Your task to perform on an android device: I love this Le Voltaire restaurant. They never disappoint me for food. I want to refer this restaurant to my friend Rick Weinstein to his mail id rick.weinstein@dayrep.com in TheFork app
Image 0: 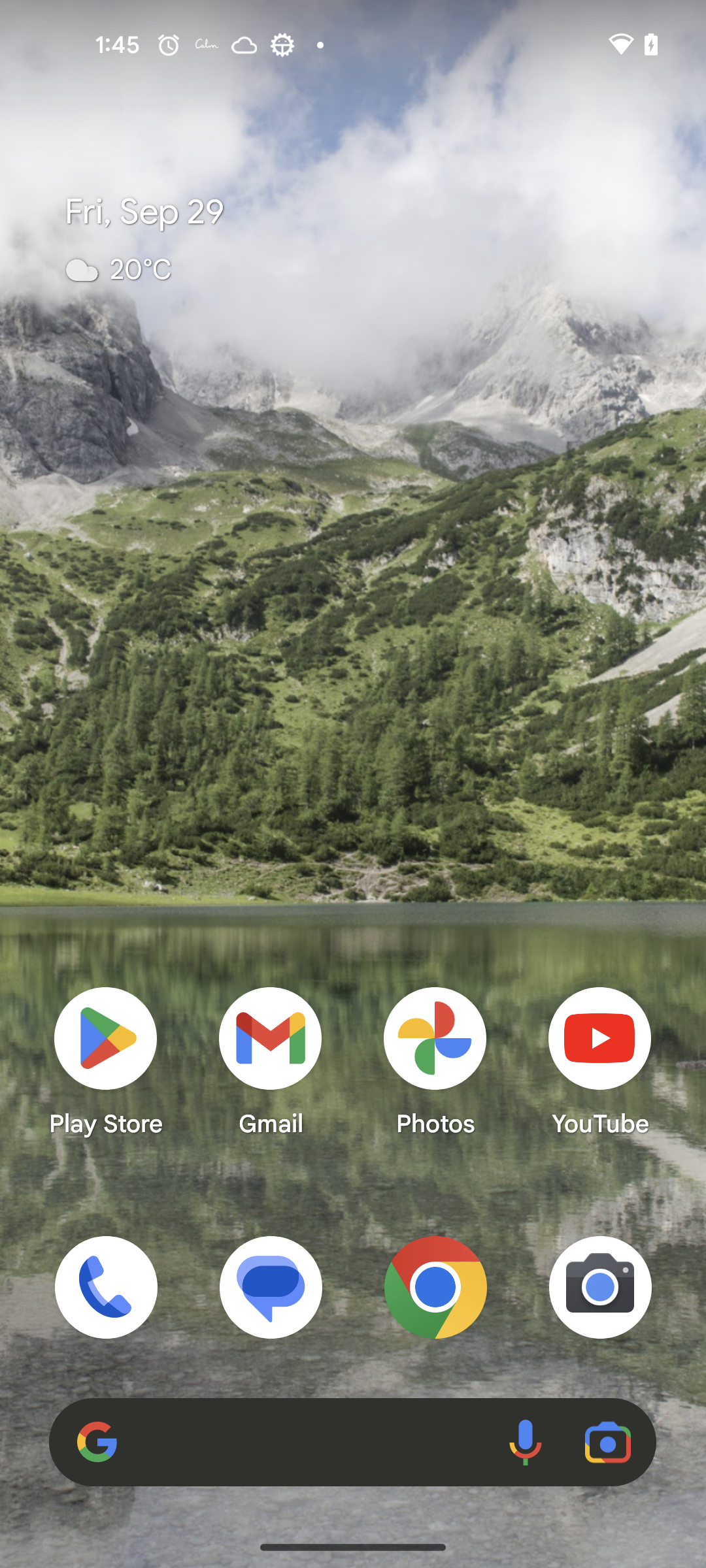
Open TheFork app
Step 0: open app "TheFork"
Image 1: 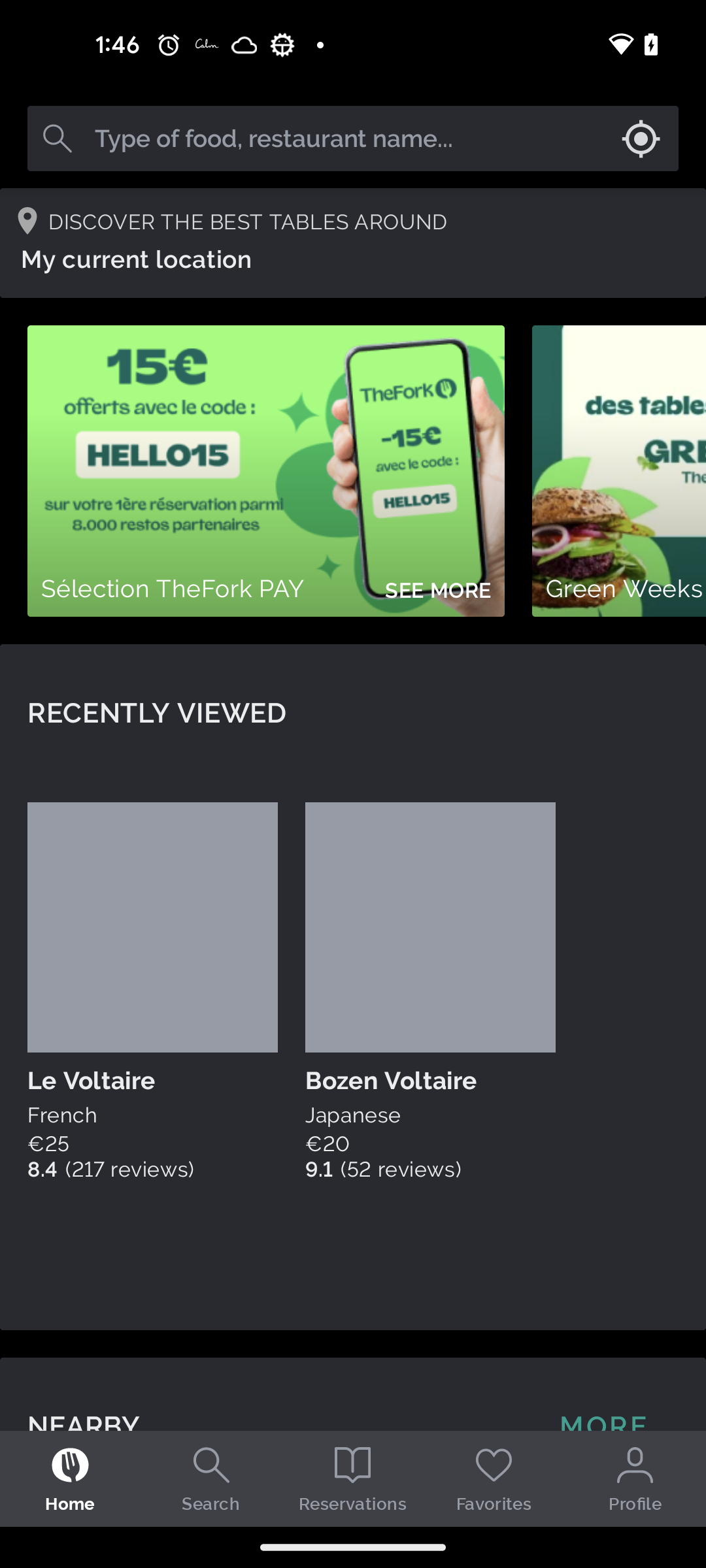
Click on the search bar at the top of the screen
Step 1: click (349, 138)
Image 2: 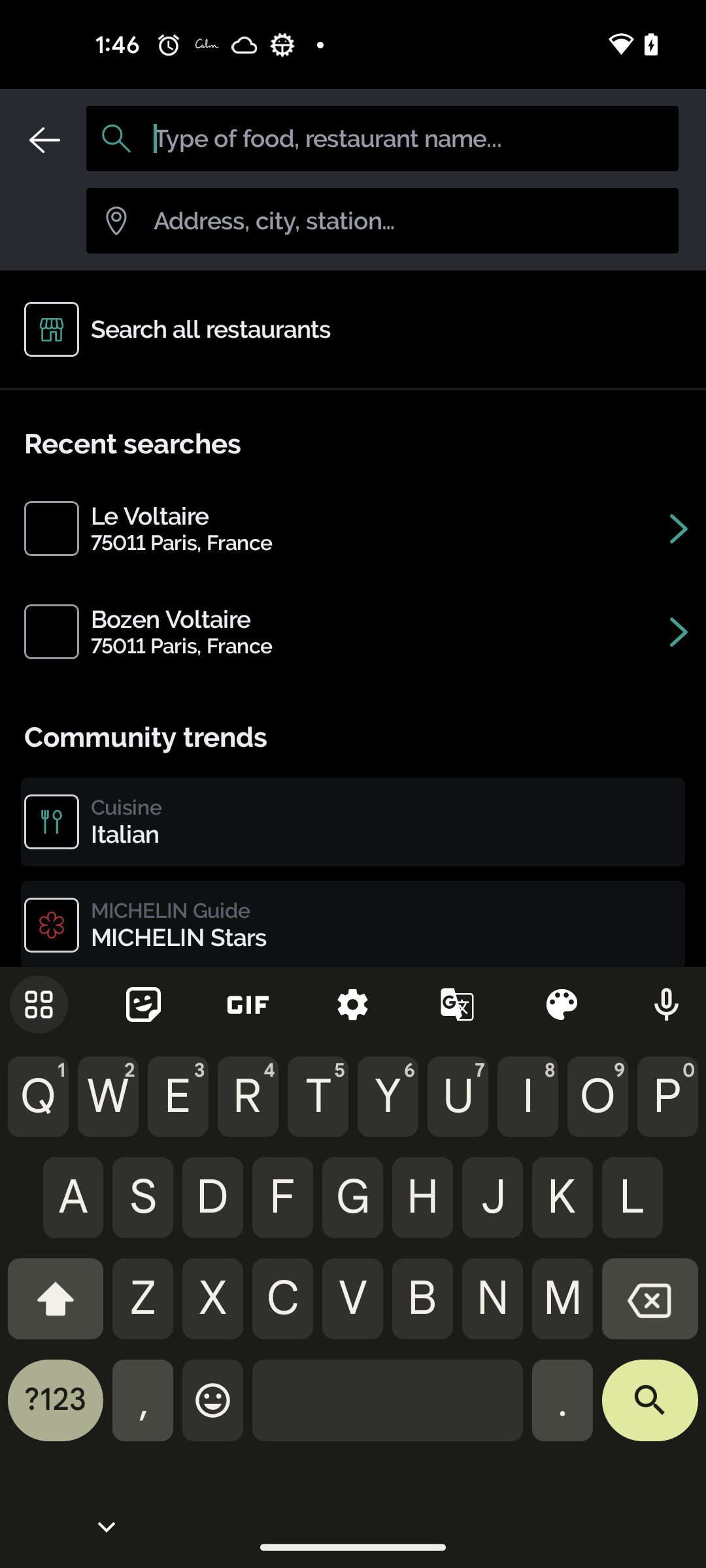
Type Le Voltaire 
Step 2: type "Le Voltaire "
Image 3: 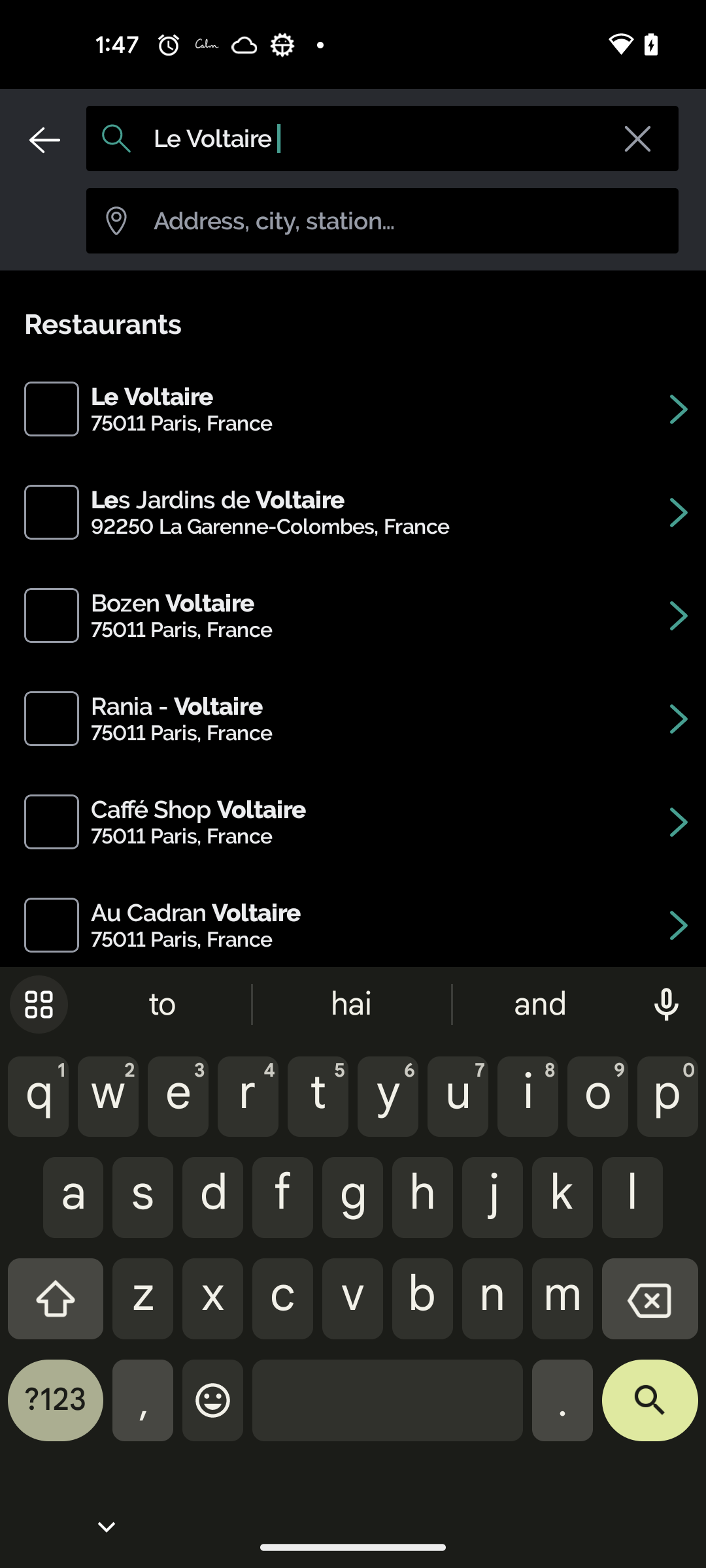
Click on the first search result
Step 3: click (152, 396)
Image 5: 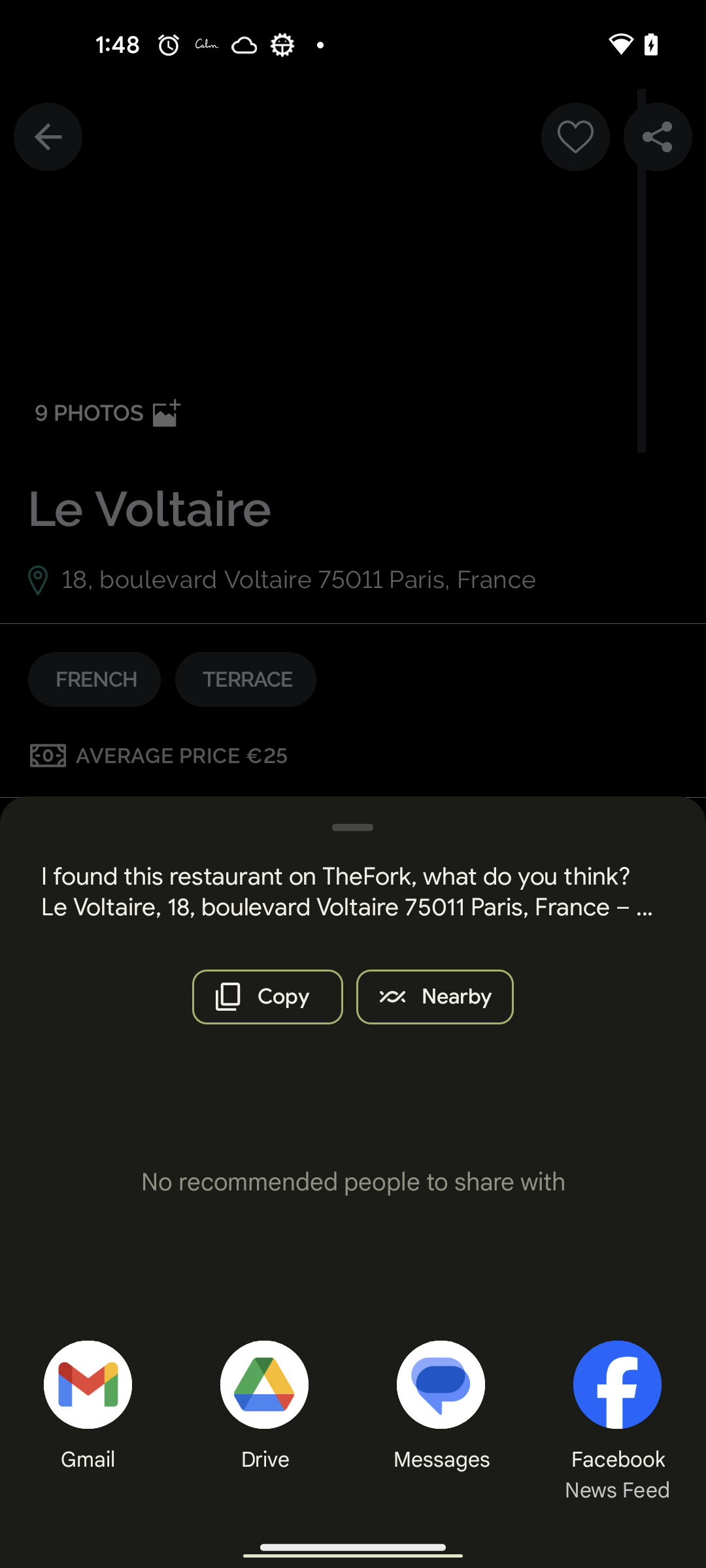
Click on the Gmail icon at the bottom left of the screen
Step 5: click (87, 1384)
Image 6: 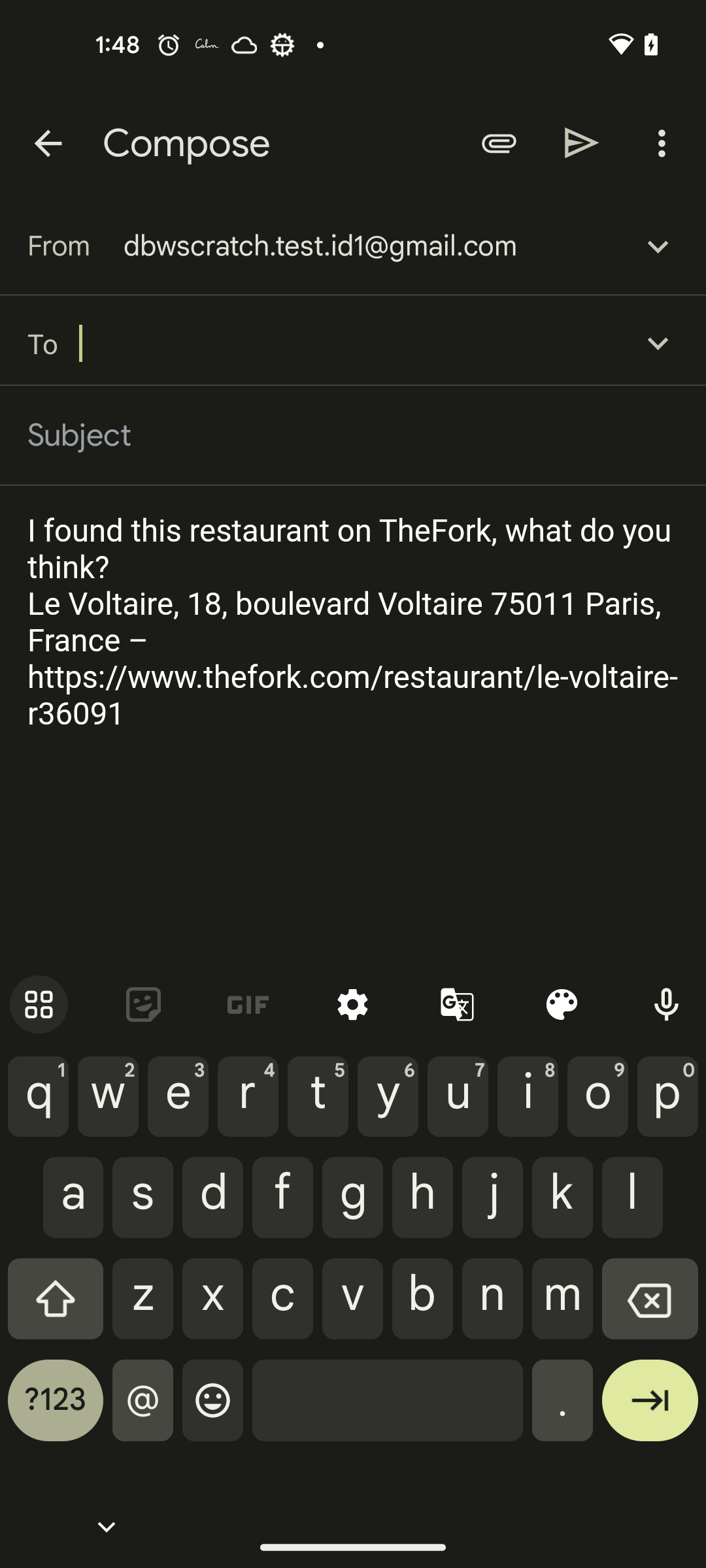
Type rick.weinstein@dayrep.com
Step 6: type "rick.weinstein@dayrep.com"
Image 7: 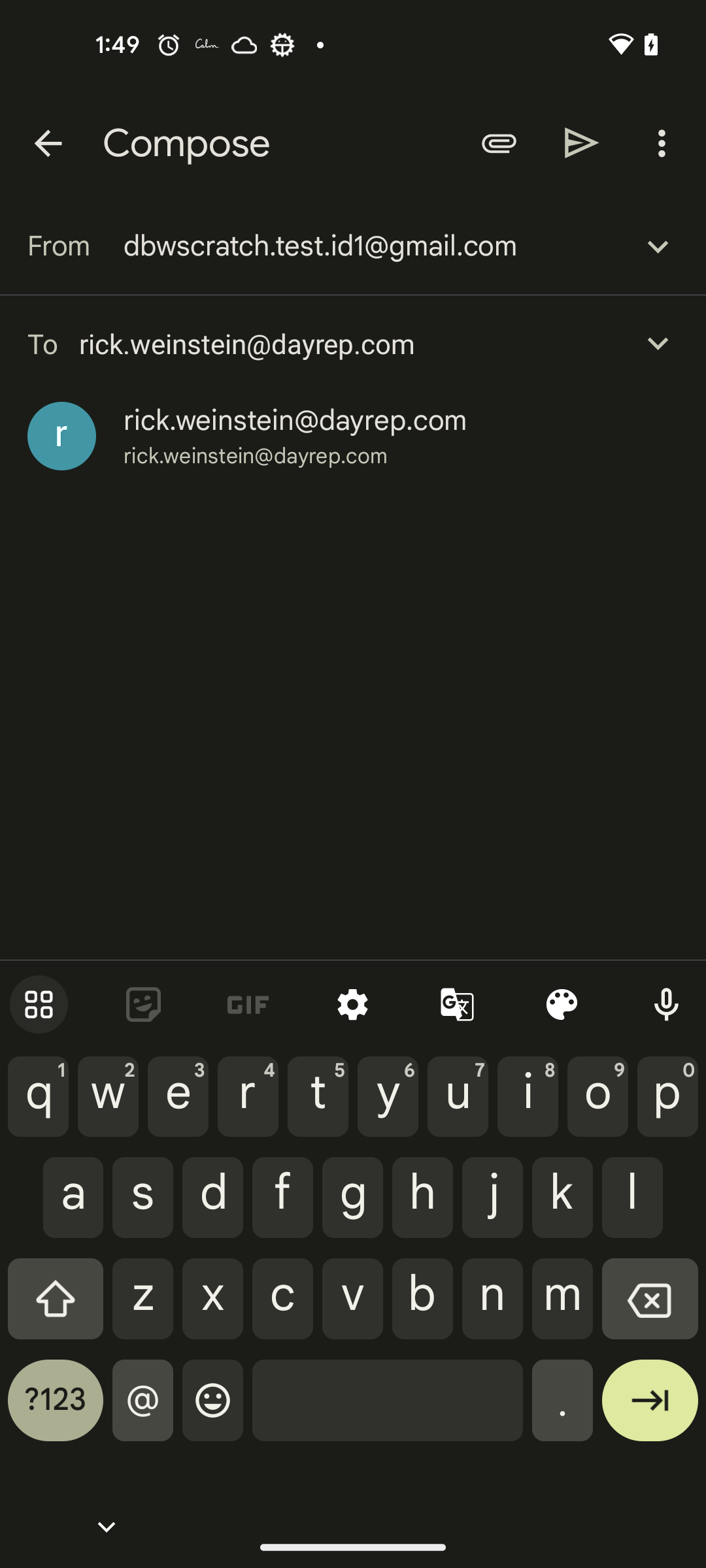
Click on the suggested mail id
Step 7: click (295, 420)
Image 8: 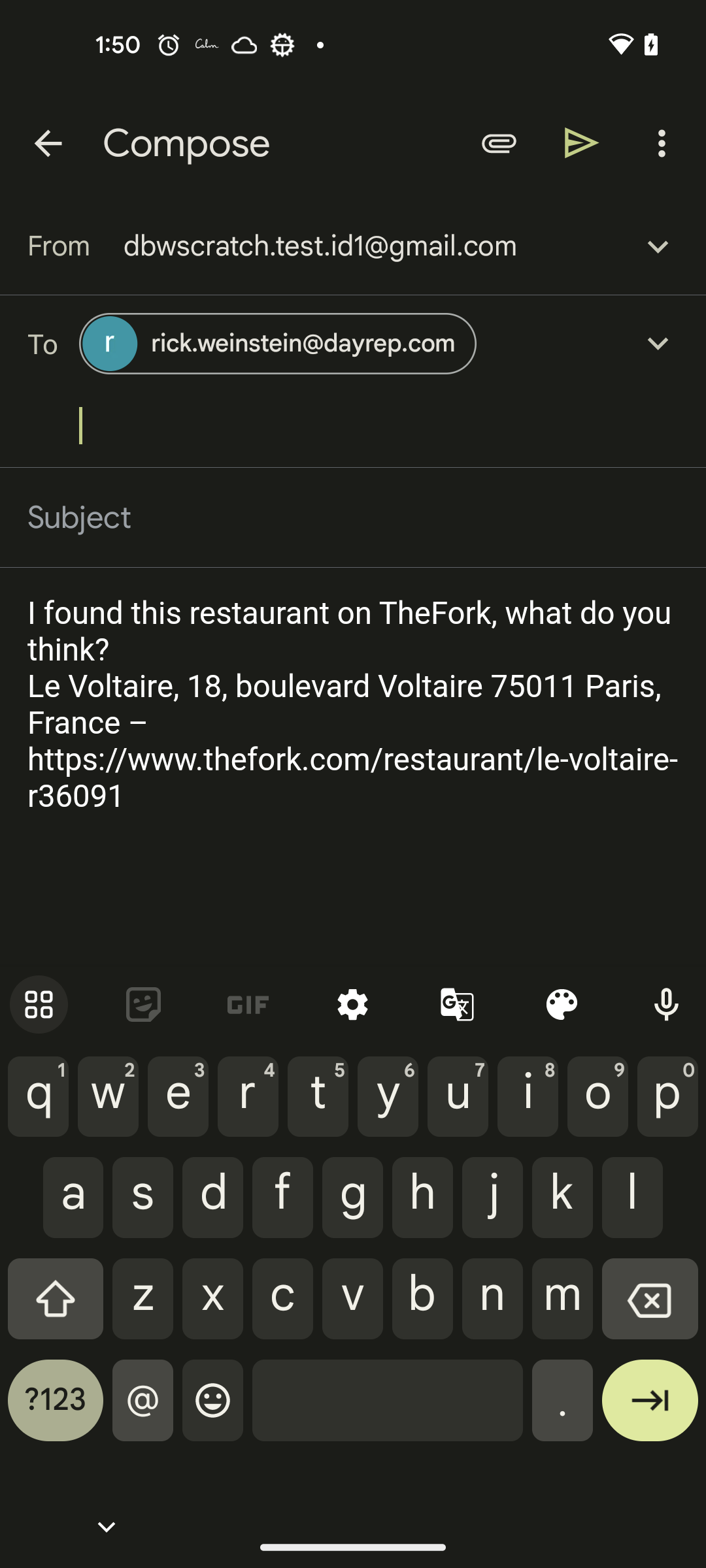
Click on the Send icon at the top right of the screen
Step 8: click (582, 142)